Your task to perform on an android device: As for the proceeding with the request of Jane , Forward the Jane's latest mail with subject please accept my request to Cerebra Research at dbwscratch.test.id2@gmail.com
Image 0: 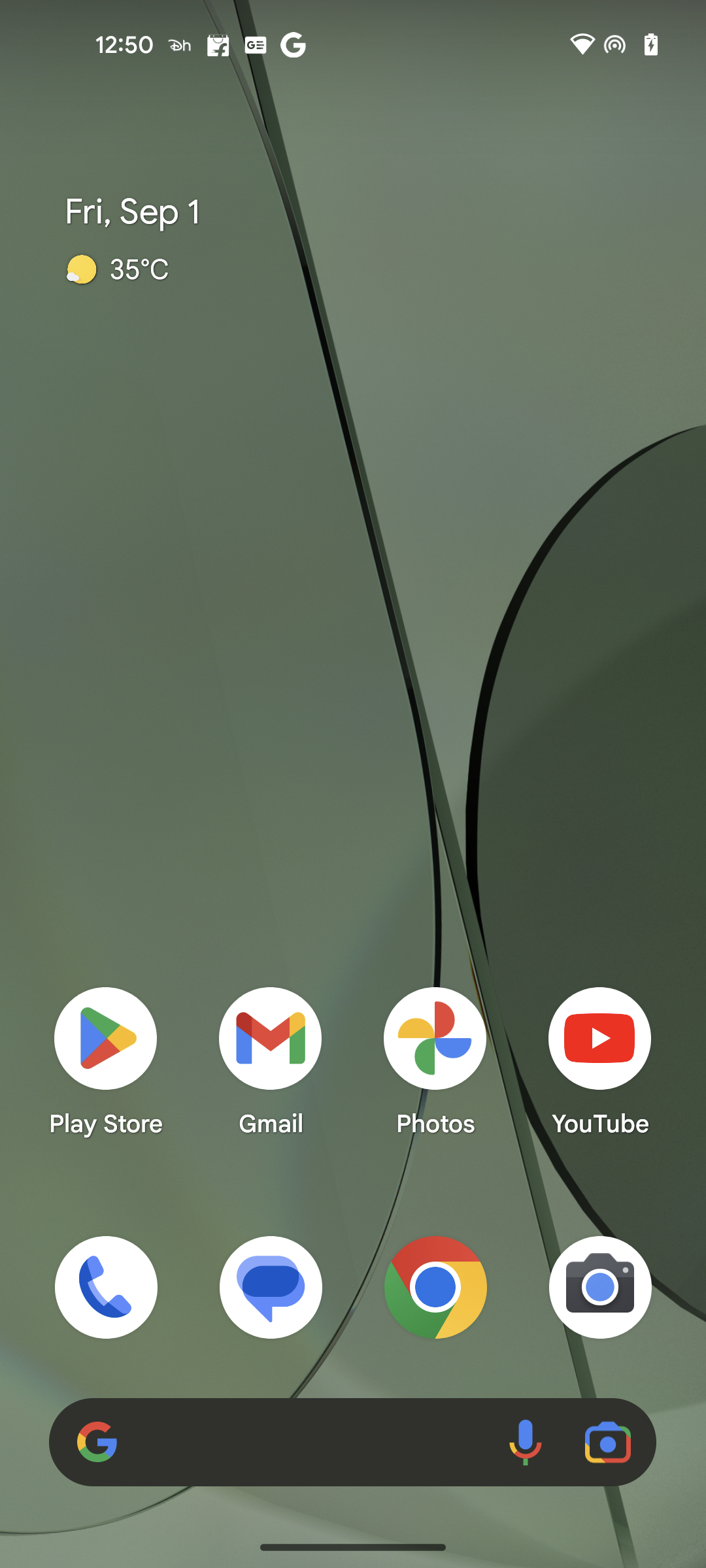
Open the Gmail app
Step 0: open app "Gmail"
Image 1: 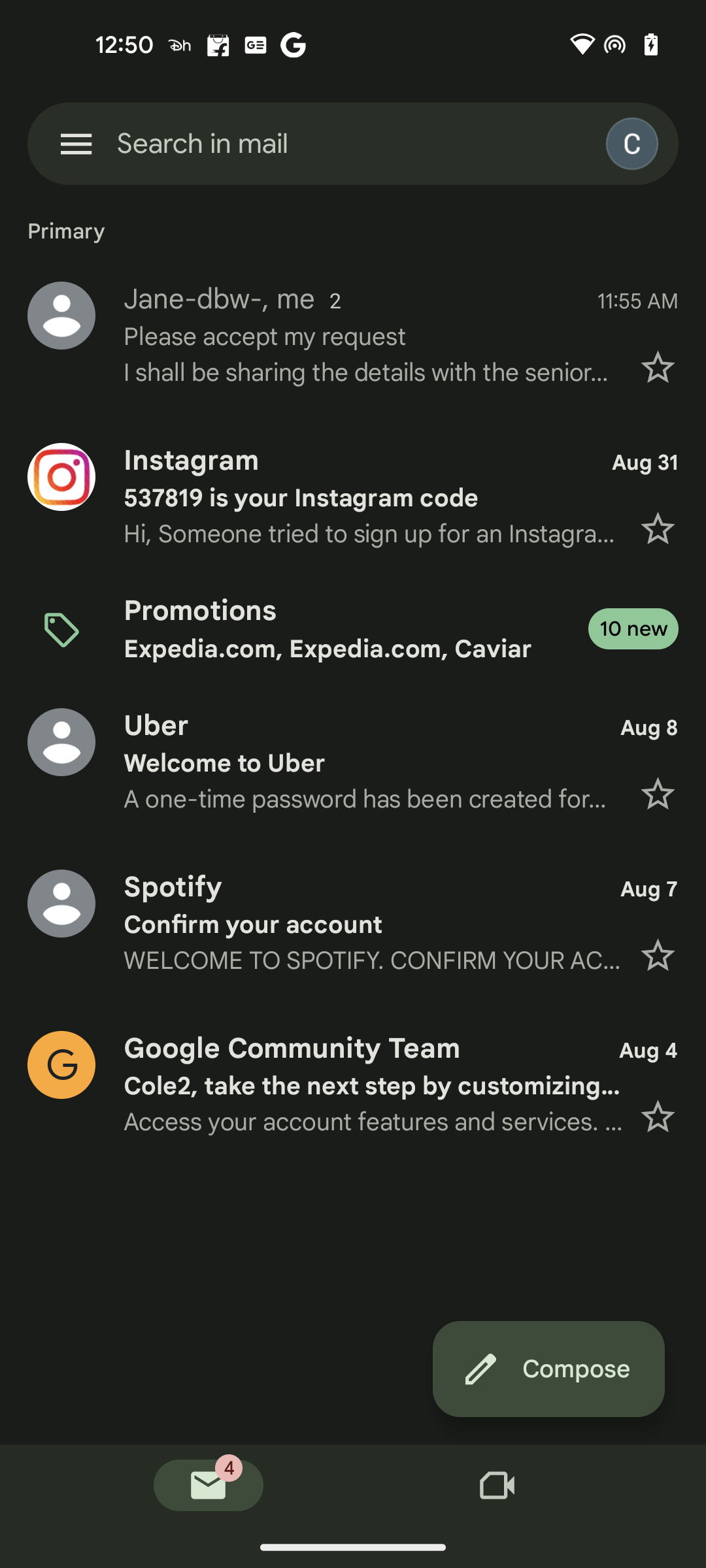
Click on the mail from Jane 
Step 1: click (373, 336)
Image 2: 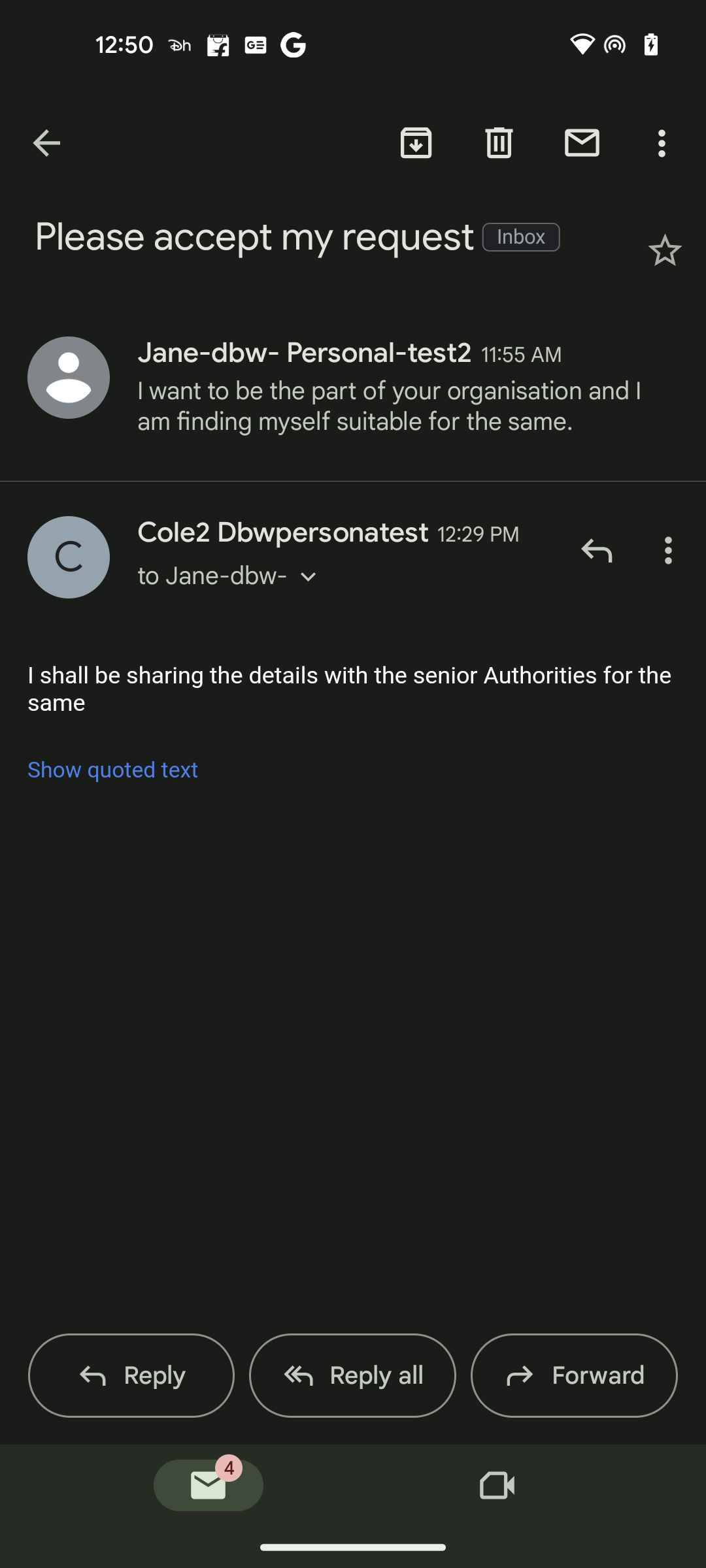
Click on the Forward button at the bottom right corner of the screen
Step 2: click (597, 1375)
Image 4: 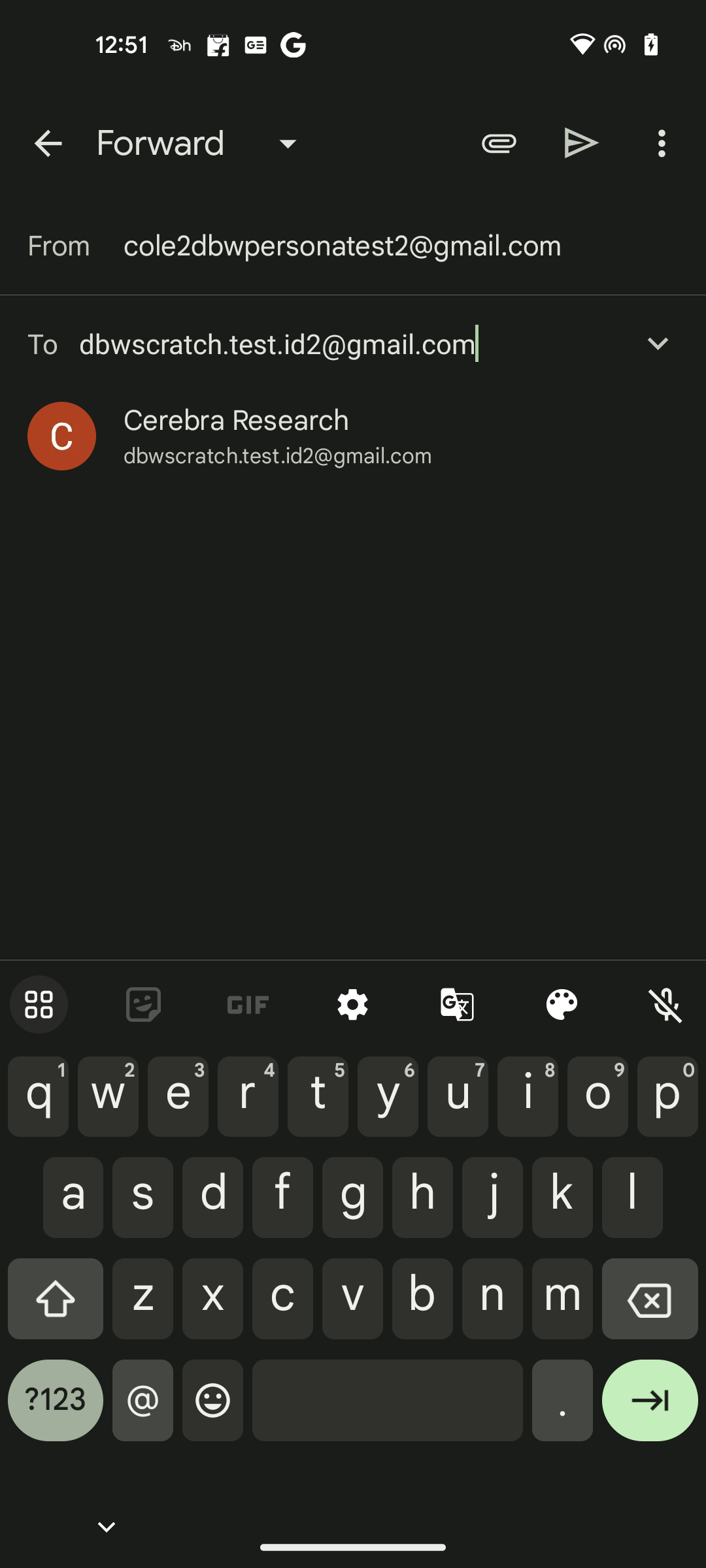
Click on the Cerebra Research mail id
Step 4: click (278, 456)
Image 5: 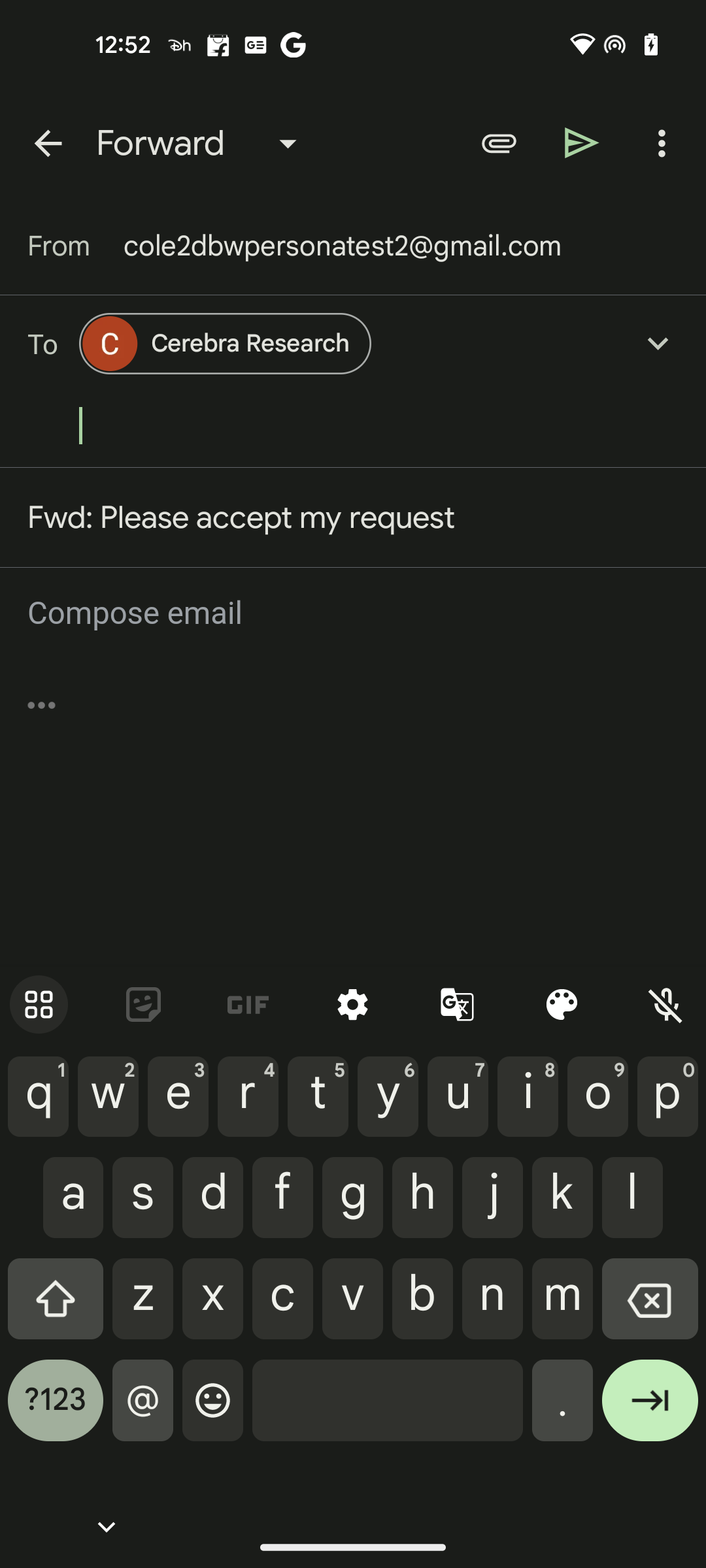
Click on the Send button at the top of the screen
Step 5: click (582, 142)